Your task to perform on an android device: I would want to identify the plants by snapping a picture of them on the Blossom app to learn about which species they are.
Image 0: 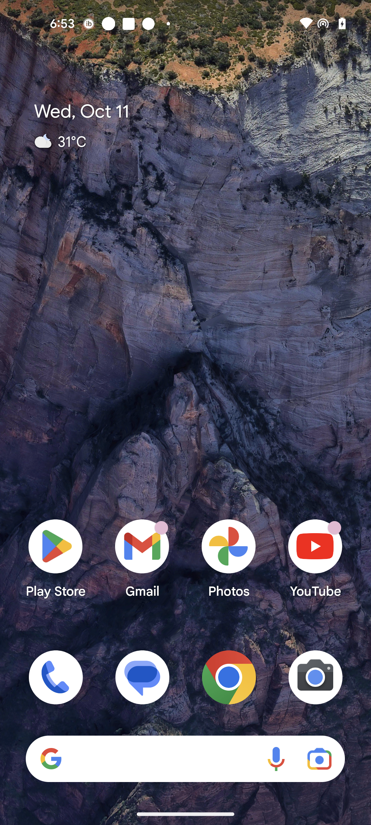
Open Blossom app
Step 0: open app "Blossom"
Image 2: 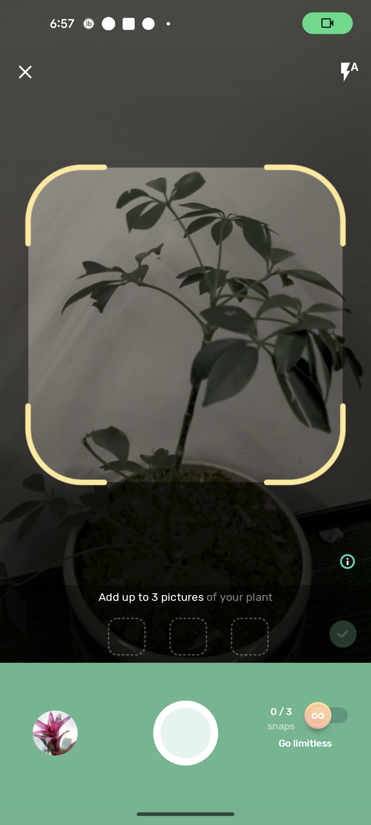
Click on the Capture button
Step 2: click (186, 726)
Image 3: 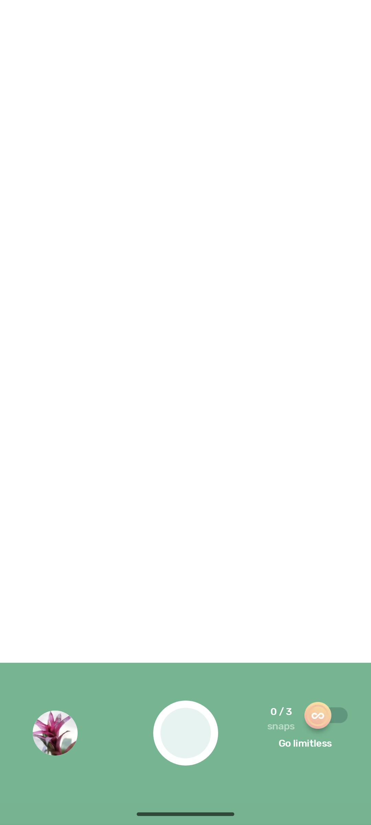
Click on the Capture button
Step 3: wait
Image 5: 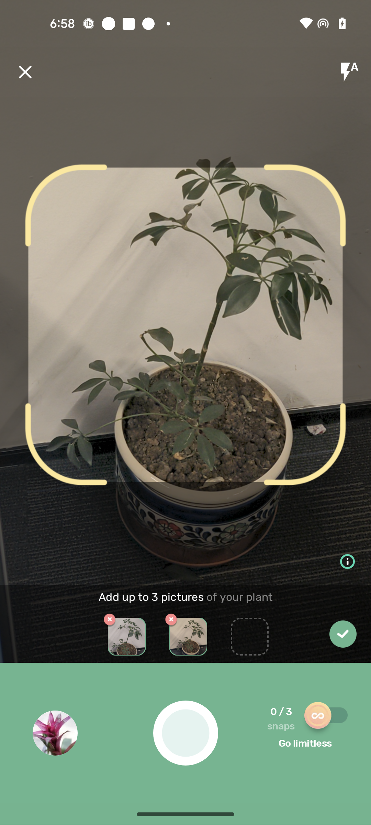
Click on the Capture button
Step 5: click (191, 730)
Image 6: 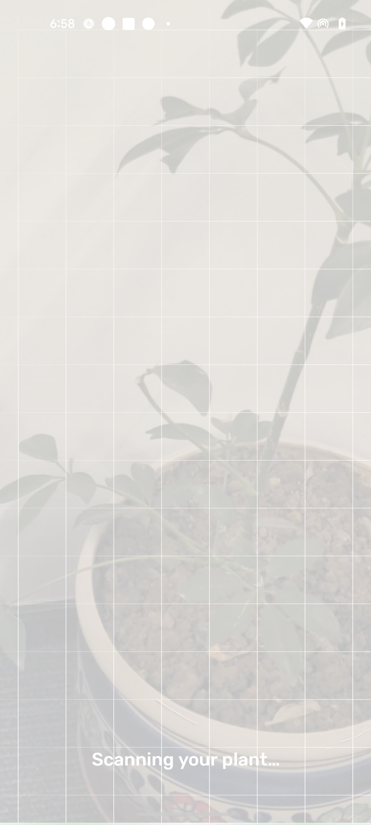
Click on the Capture button
Step 6: wait
Image 7: 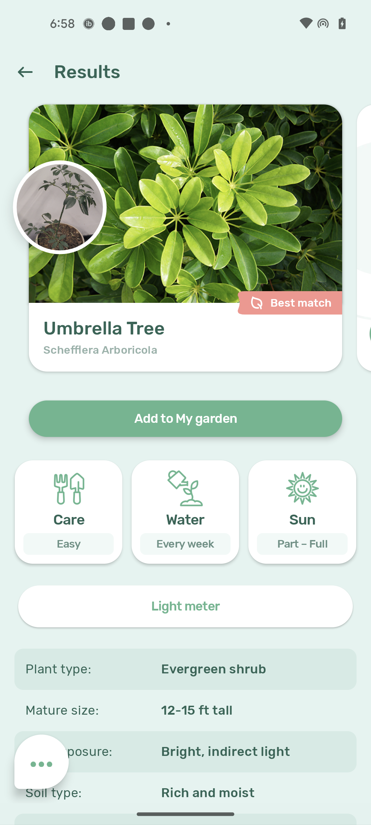
Swipe up to view plant details
Step 7: scroll down
Image 8: 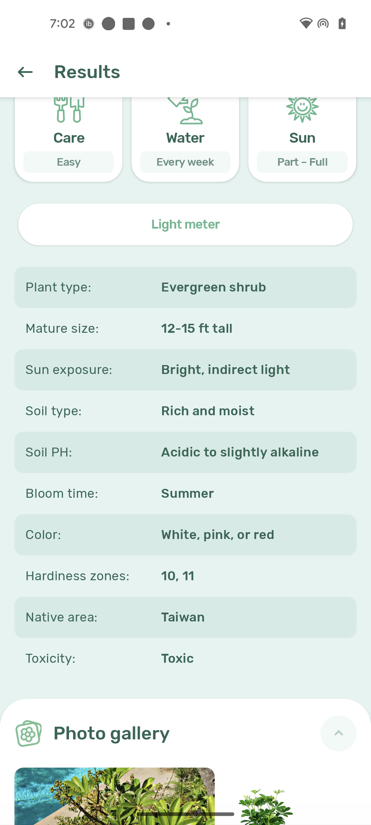
Swipe up to view plant details
Step 8: scroll down
Image 9: 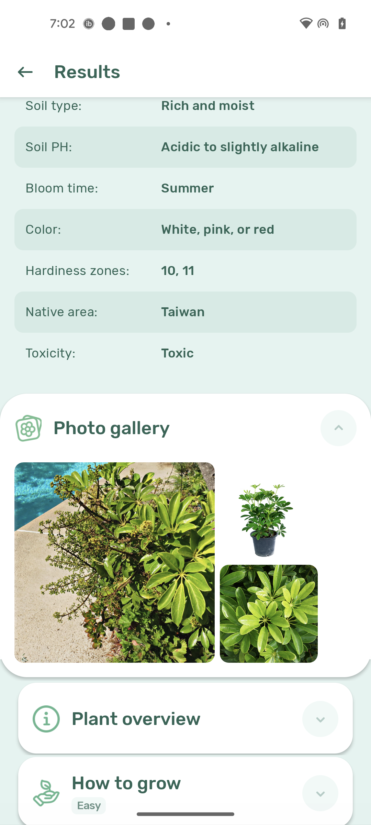
Swipe up to view plant details
Step 9: scroll down
Image 10: 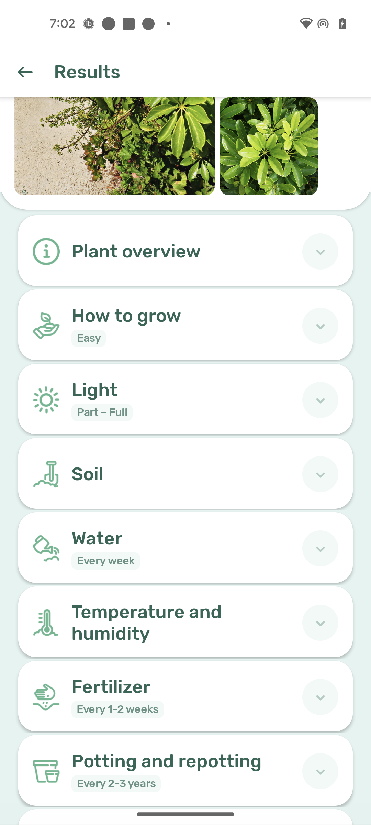
Swipe up to view plant details
Step 10: scroll down
Image 11: 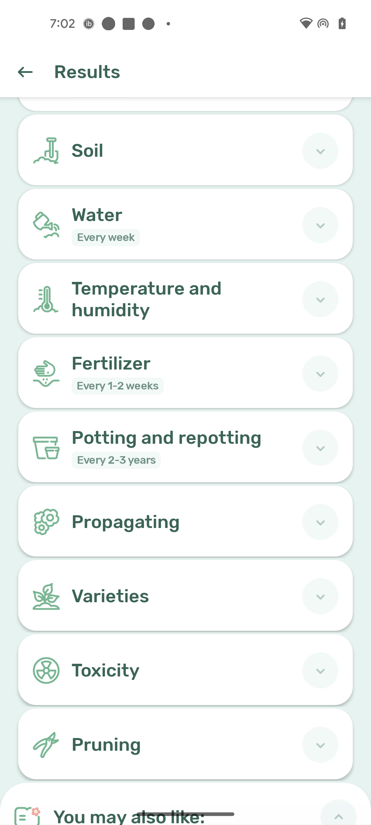
Swipe up to view plant details
Step 11: scroll down